Your task to perform on an android device: The brightness is currently very low, so I would like to increase it.
Image 0: 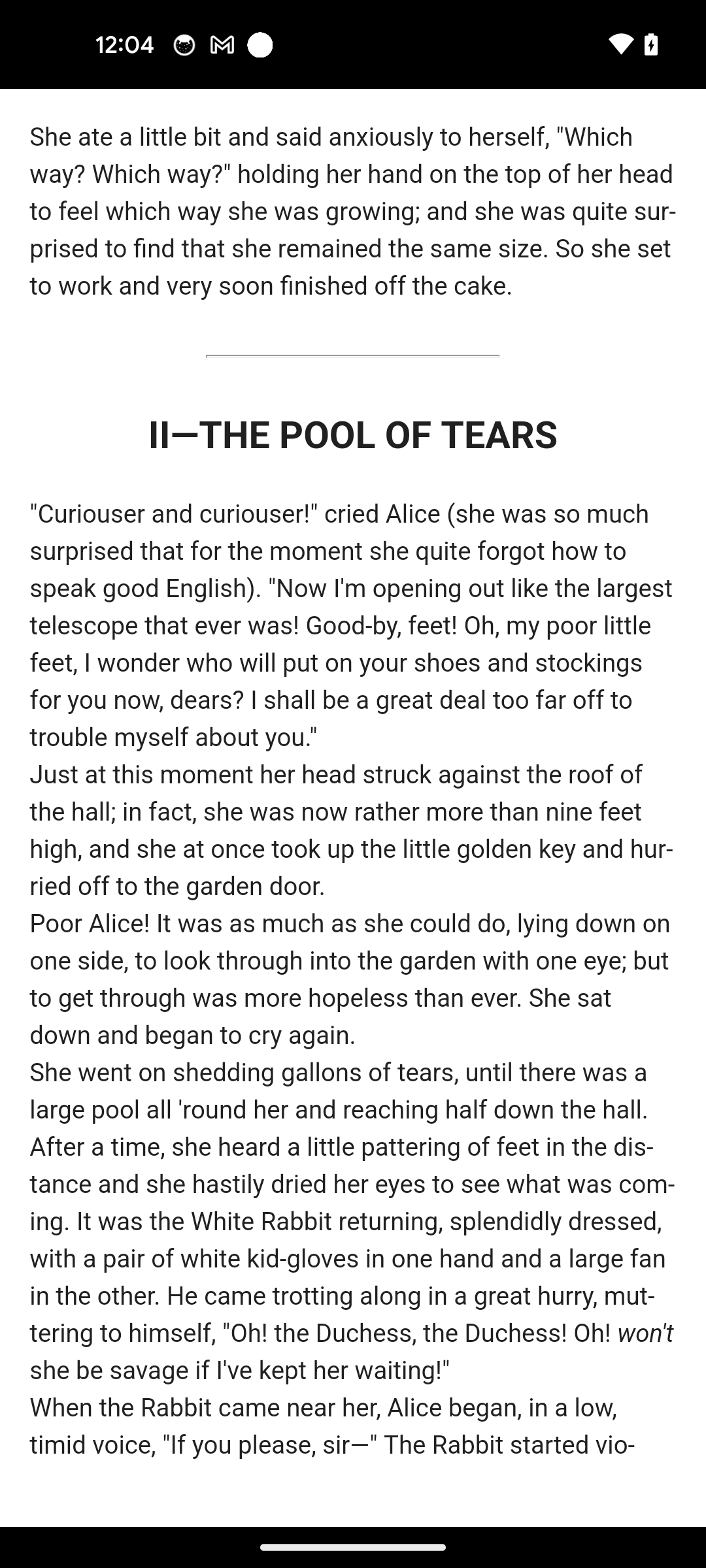
Tap on the mid of the screen
Step 0: click (353, 807)
Image 1: 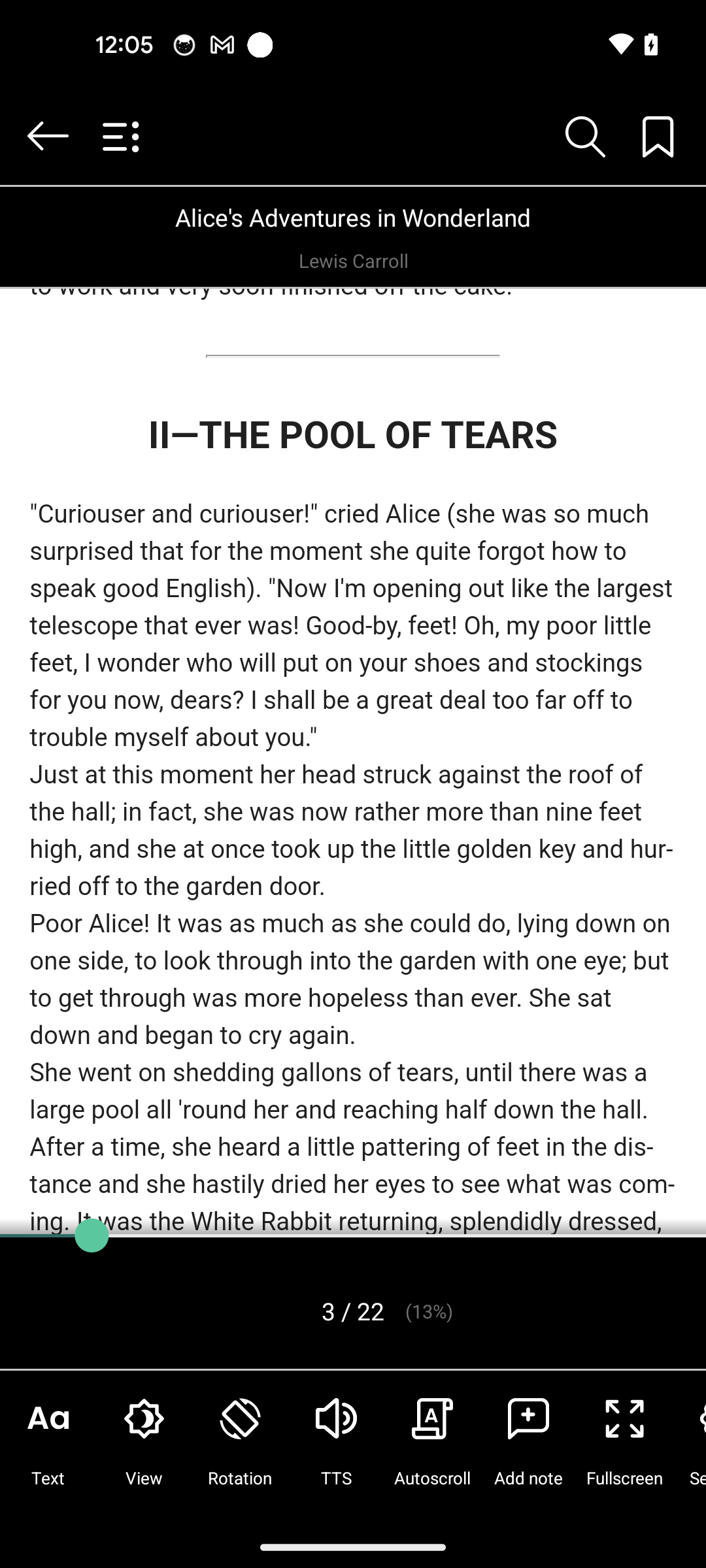
Tap on the view option at the bottom of the screen
Step 1: click (143, 1448)
Image 2: 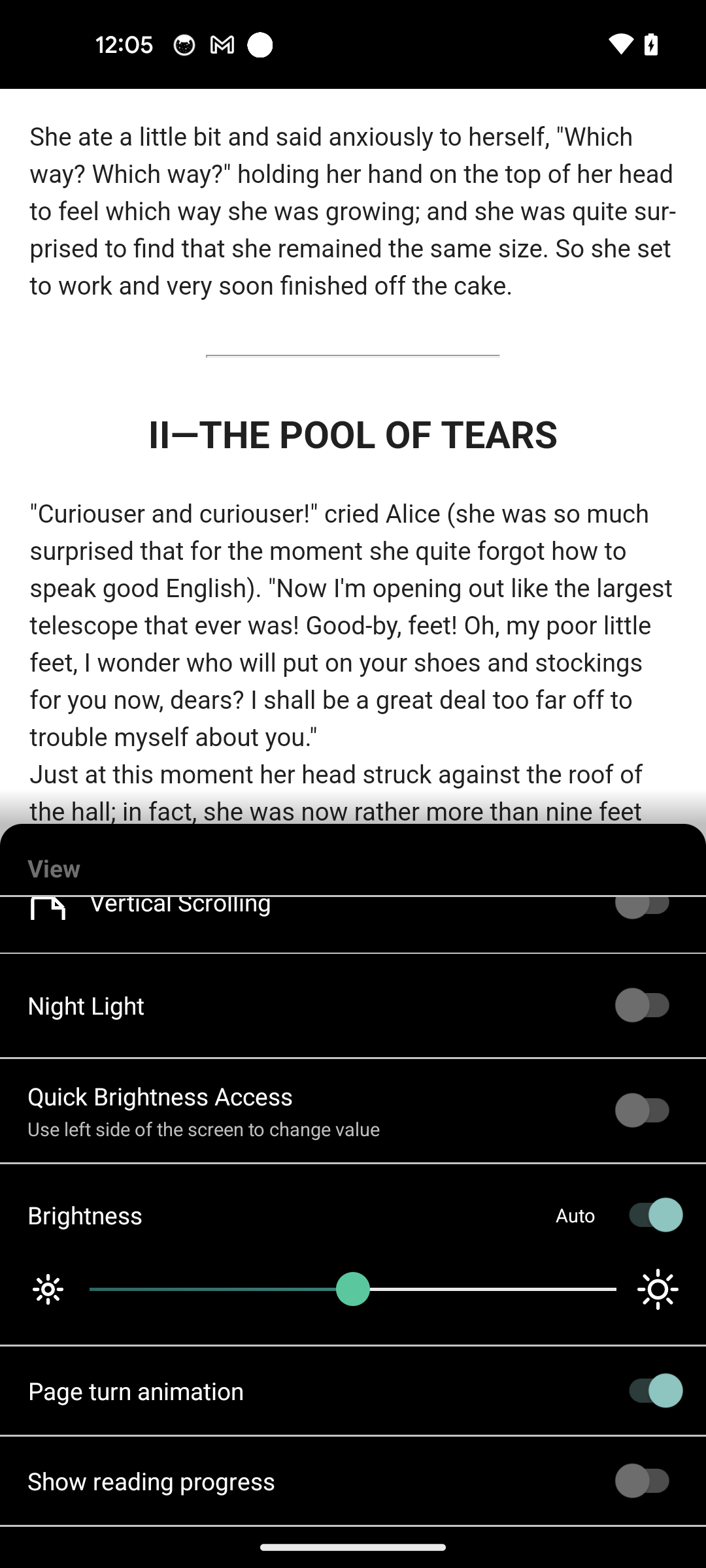
Swipe right the brightness bar
Step 2: scroll left